Your task to perform on an android device: View the details, such as price and product description, of the "Lepfun Large Sofa, three-seat classic Tufted Chesterfield" on the Ubuy app.
Image 0: 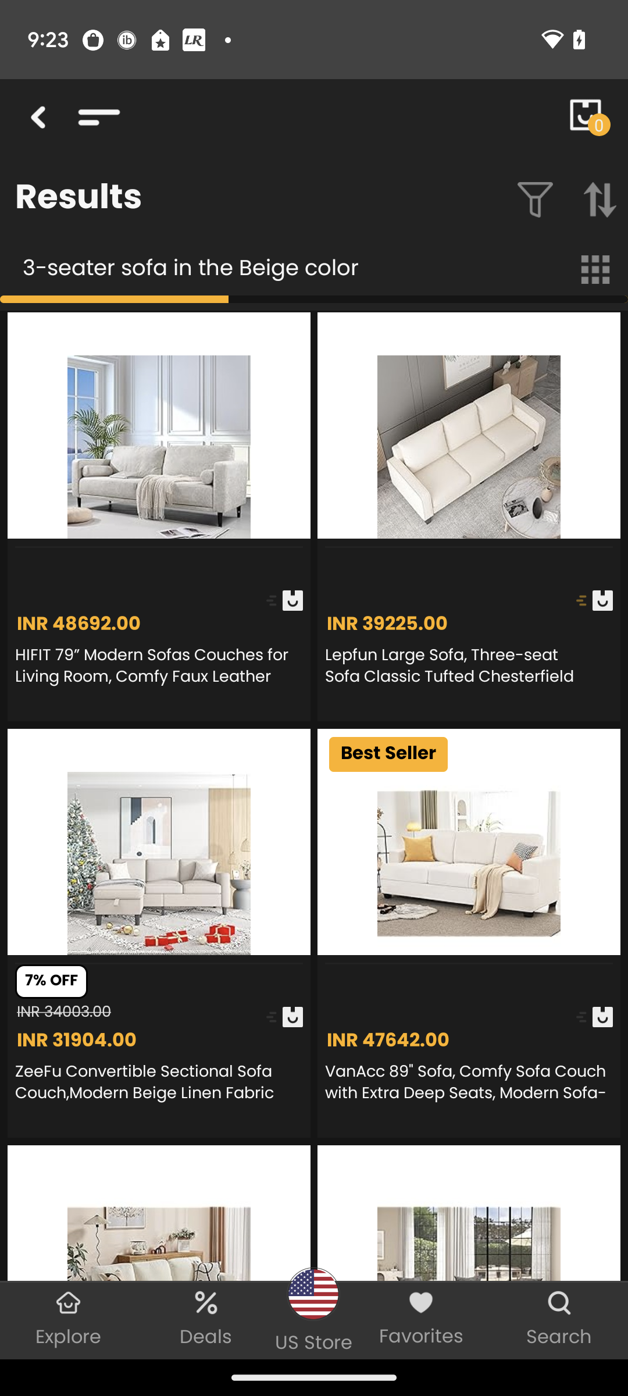
Click on the Image of Lepfun Large Sofa, on the right side in the first row.
Step 0: click (551, 511)
Image 1: 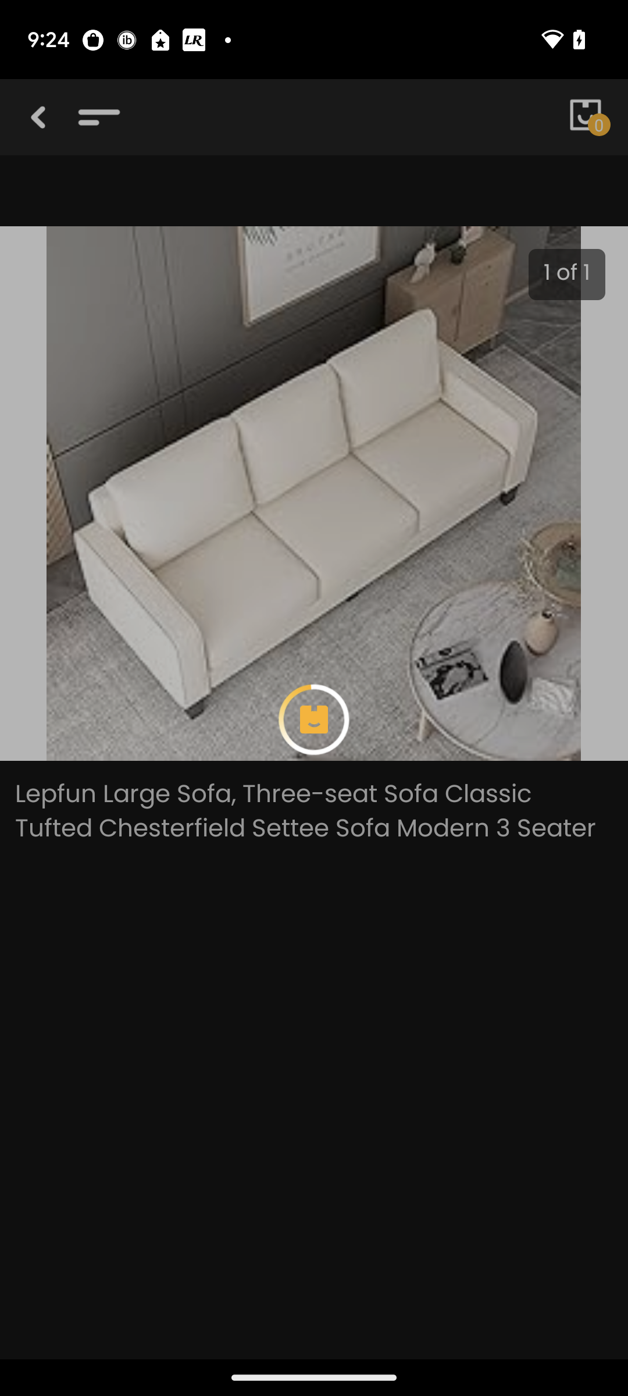
Scroll up
Step 1: scroll down
Image 2: 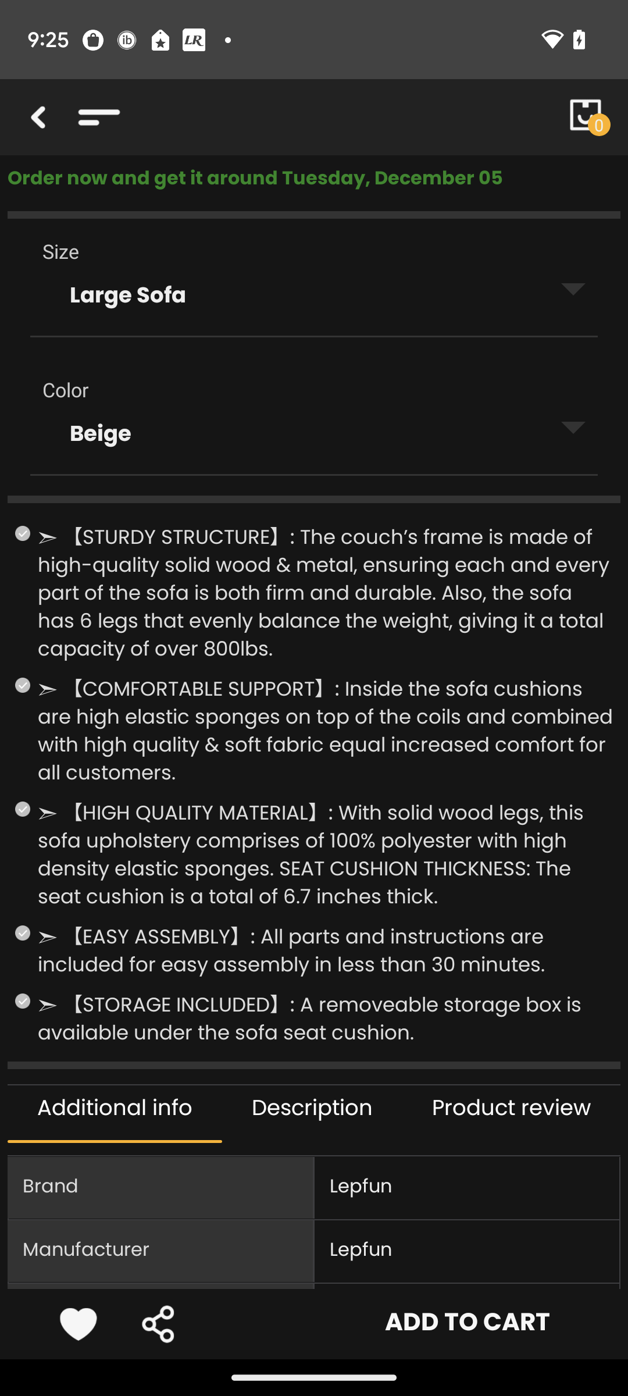
Click on the tab Description.
Step 2: click (312, 1109)
Image 3: 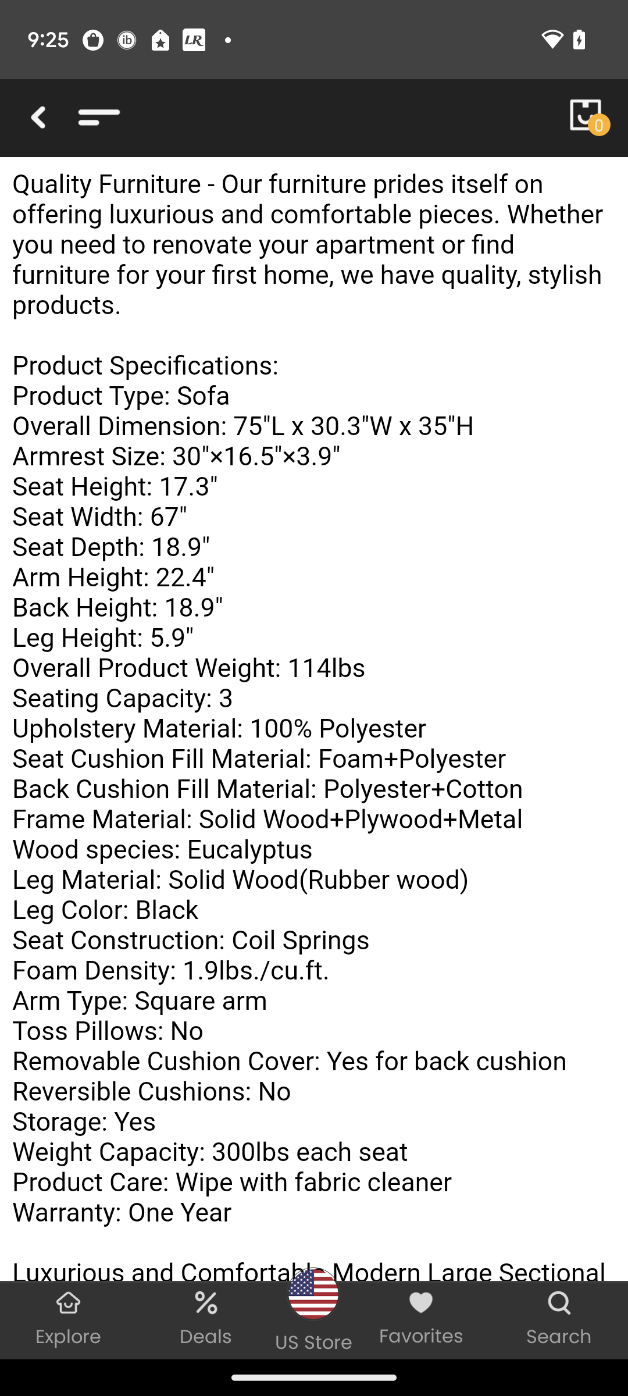
Scroll up
Step 3: scroll down